Your task to perform on an android device: Play the practice recording of my lecture on the Recorder app.
Image 1: 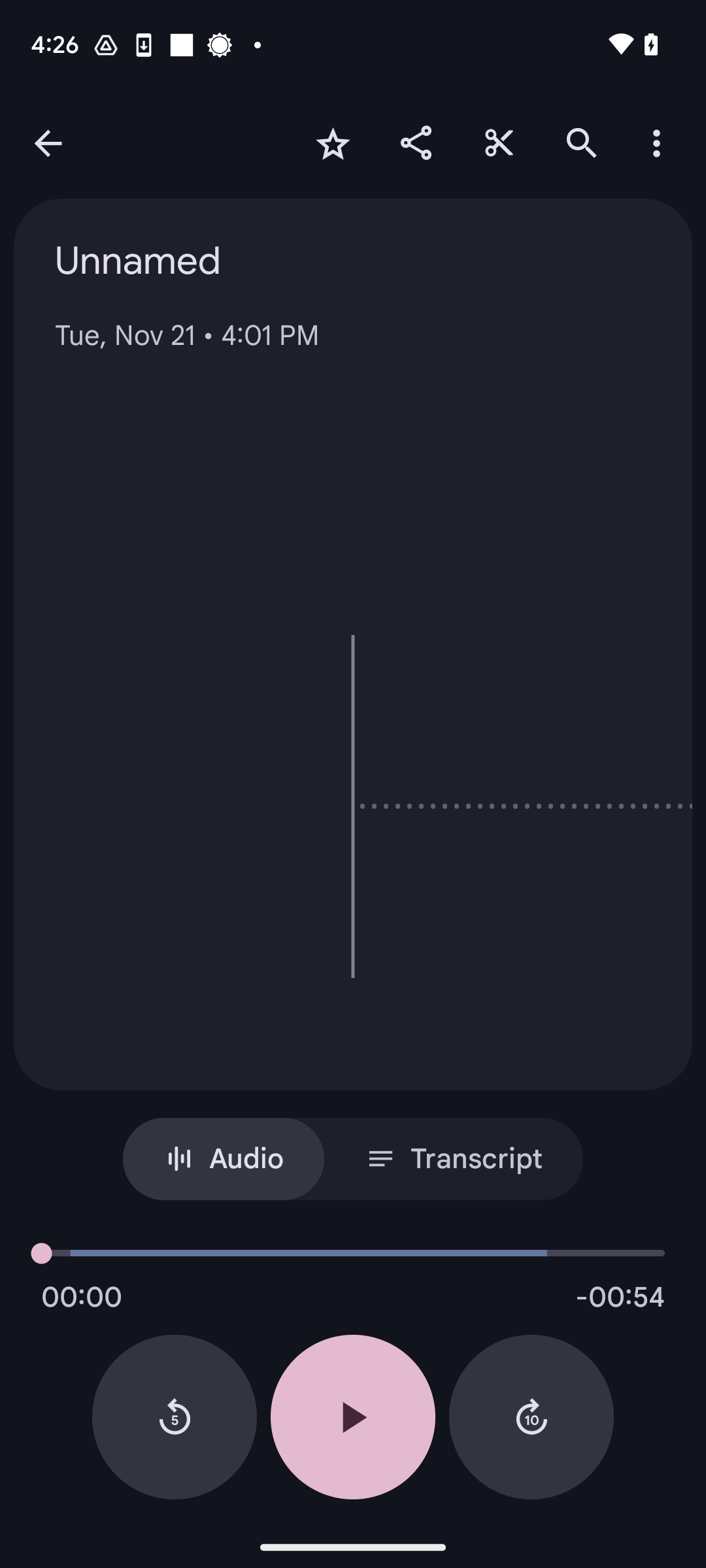
Click on the Play icon at the bottom.
Step 1: click (353, 1417)
Image 2: 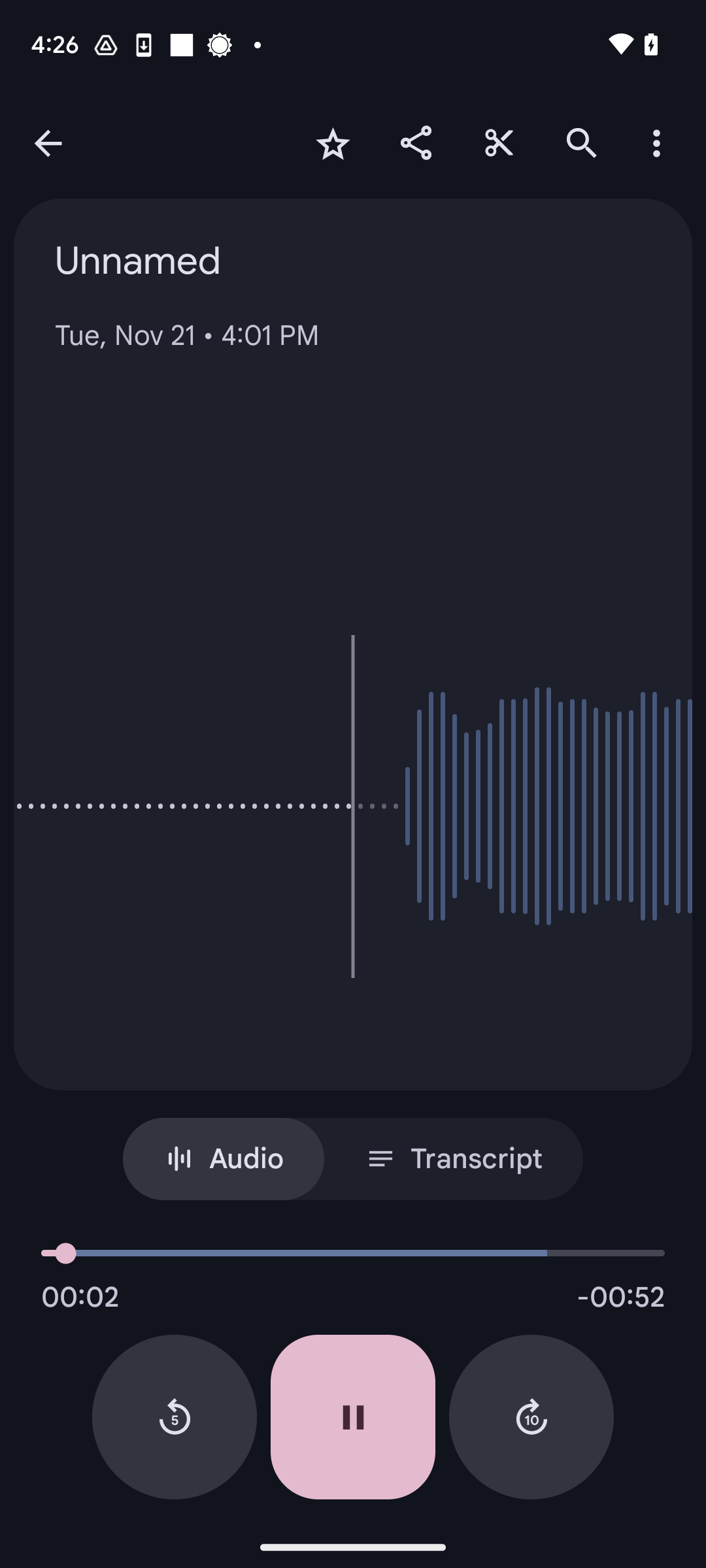
Click on the Play icon at the bottom.
Step 2: wait